Your task to perform on an android device: Open Sketchbook app and Share the current sketch with dbwscratch.test.id10@gmail.com via the Gmail app
Image 0: 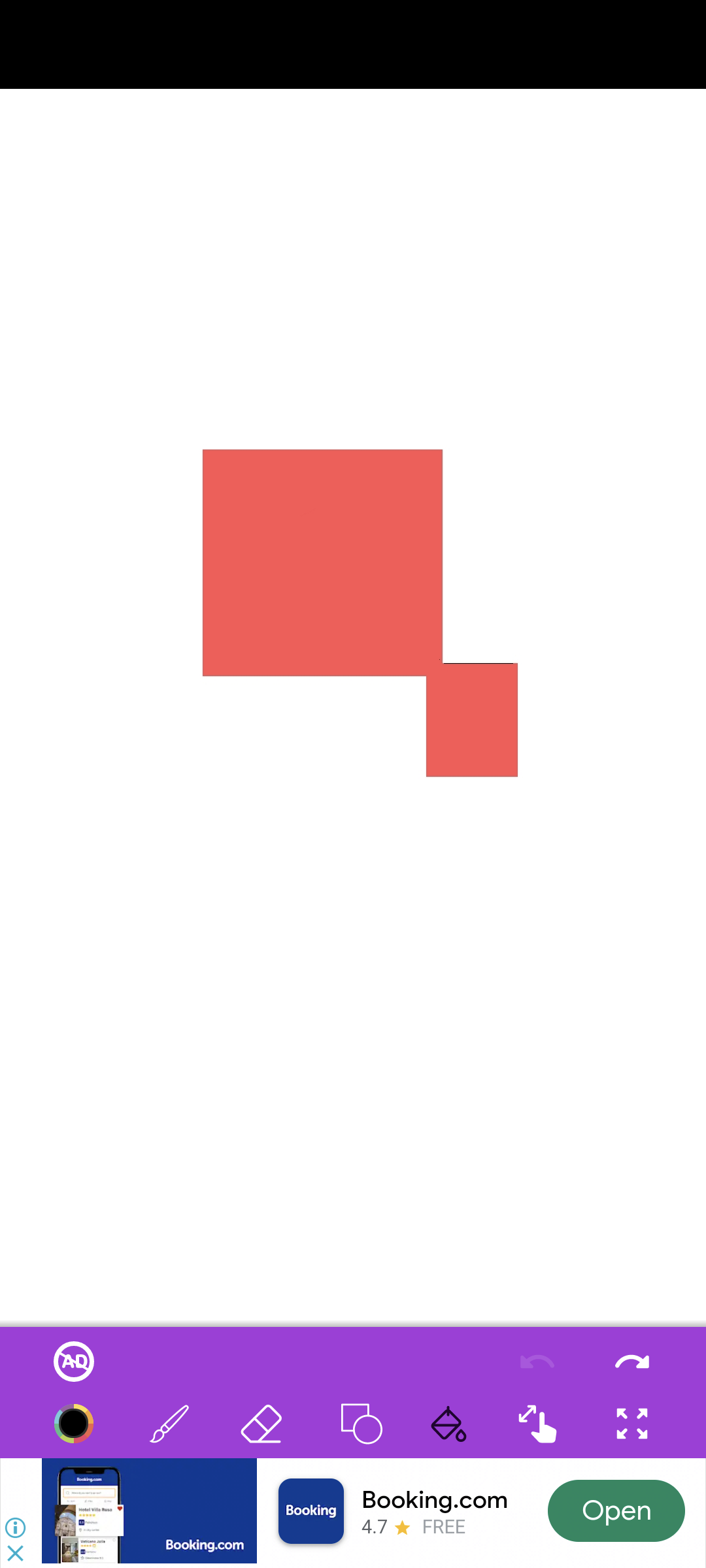
Open Sketchbook app
Step 0: open app "Sketchbook"
Image 1: 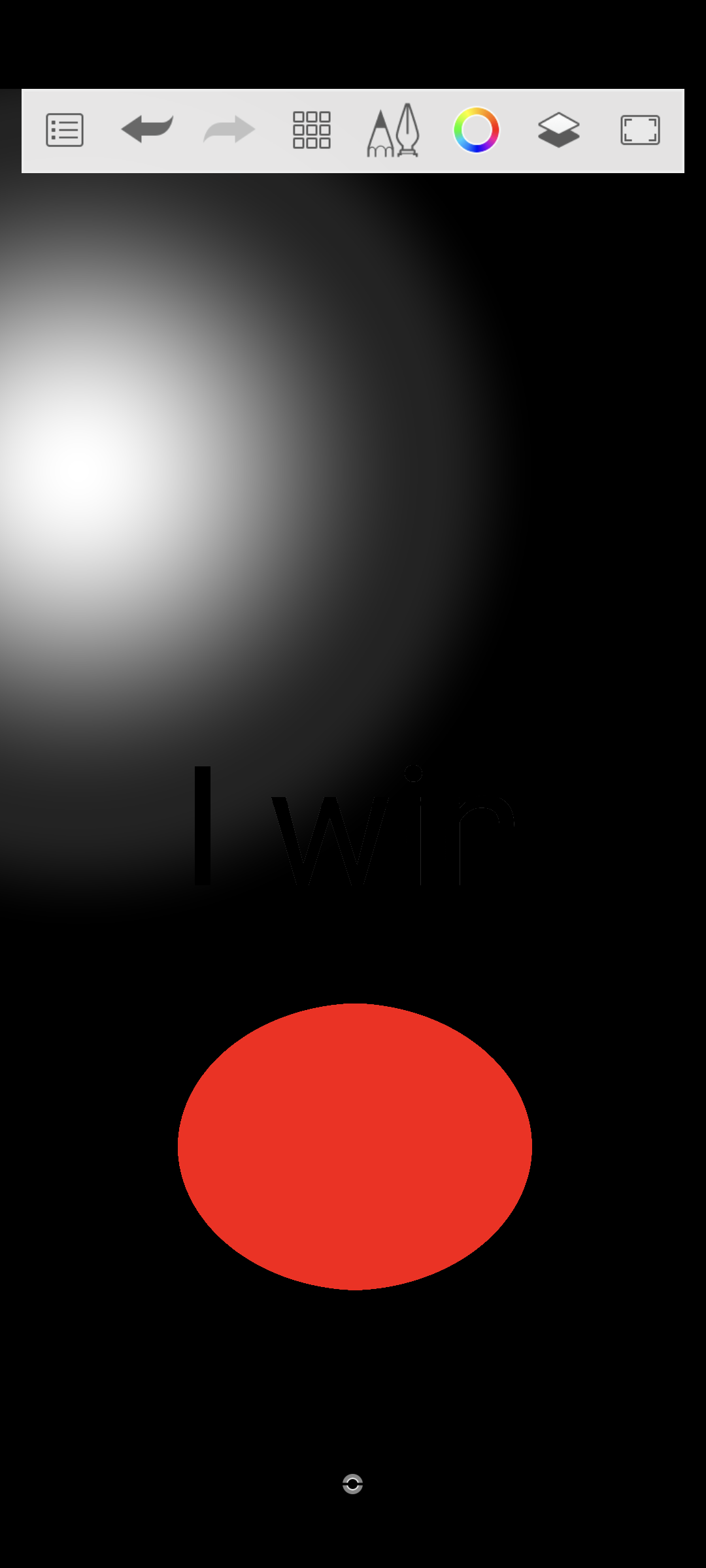
Click on the Menu icon at the top left corner of the screen
Step 1: click (61, 129)
Image 2: 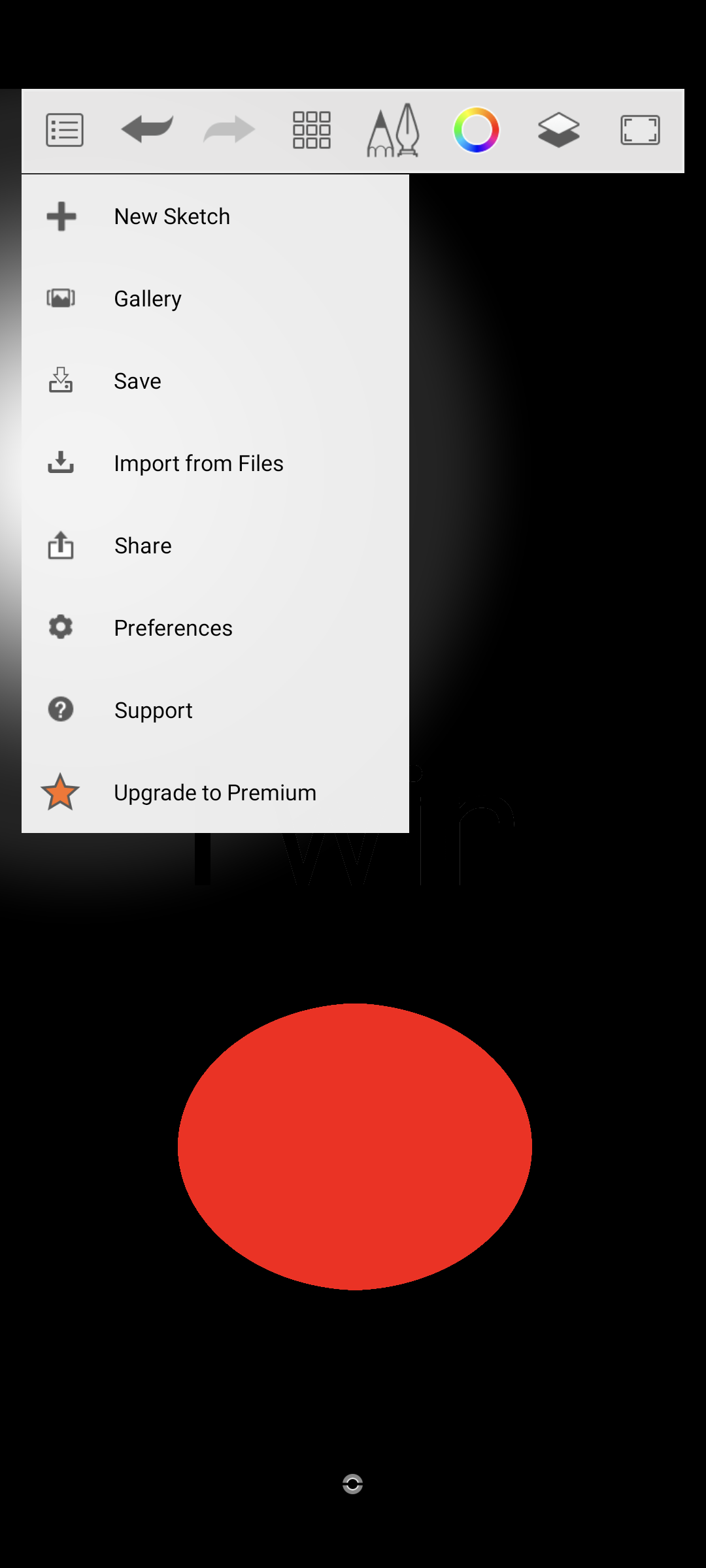
Click on the Share option
Step 2: click (143, 544)
Image 3: 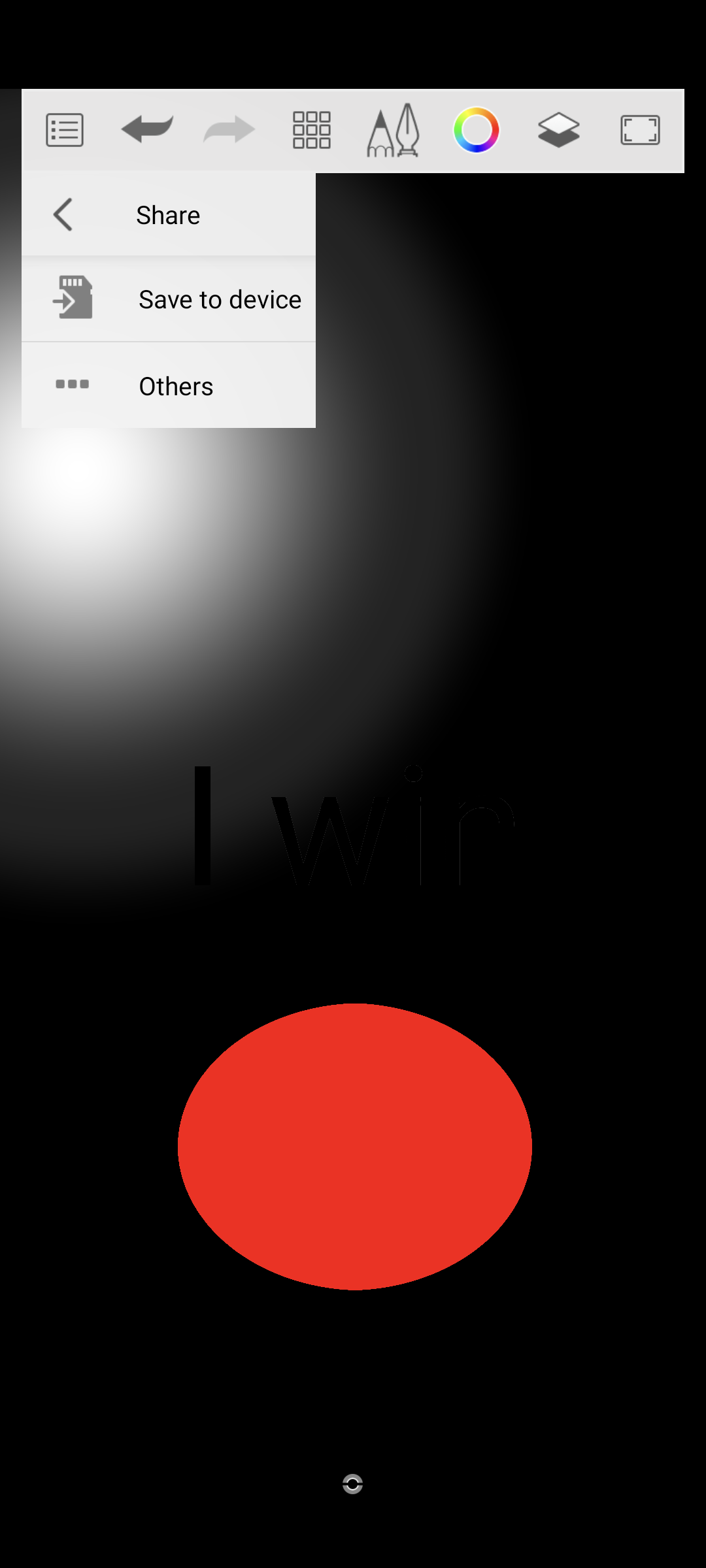
Go to the Others option
Step 3: click (176, 385)
Image 4: 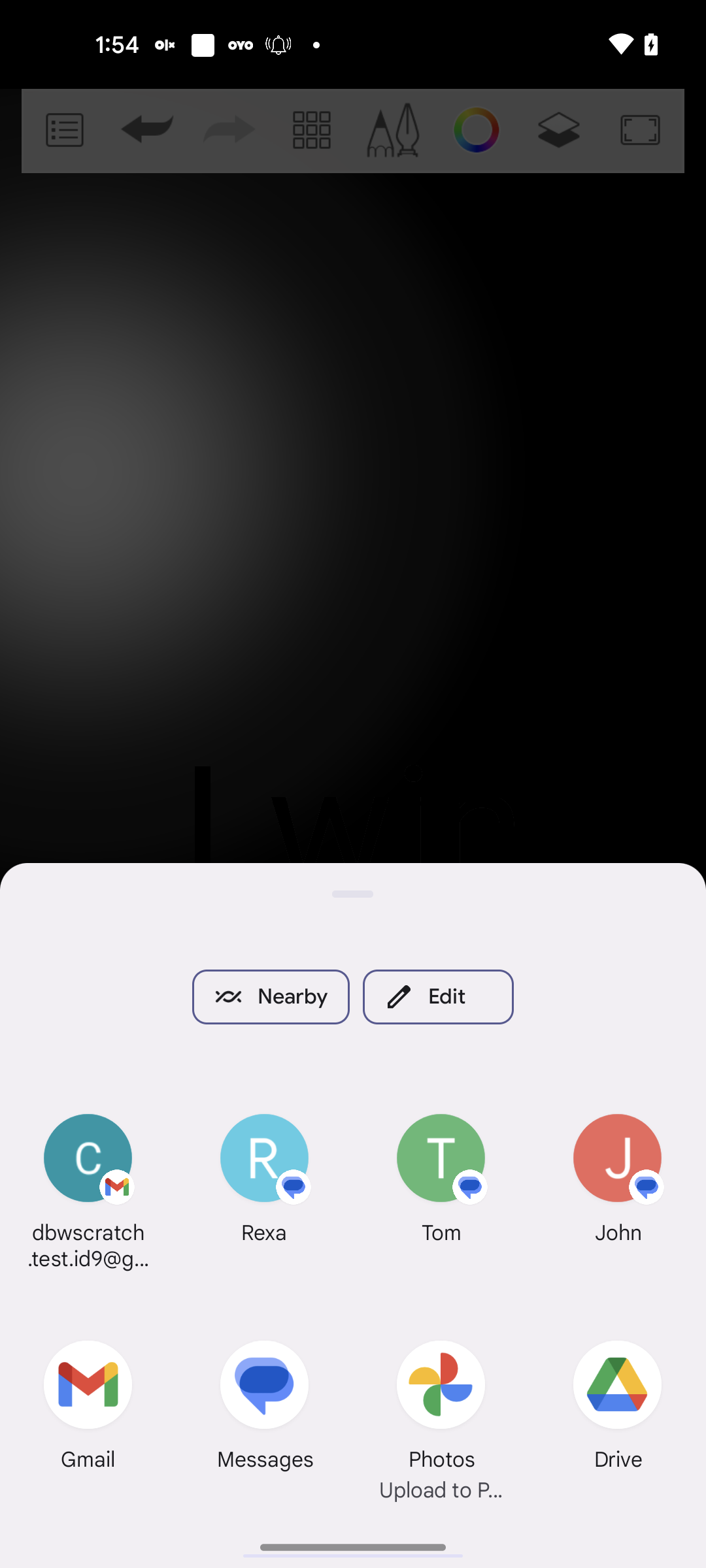
Select the Gmail app option
Step 4: click (83, 1395)
Image 5: 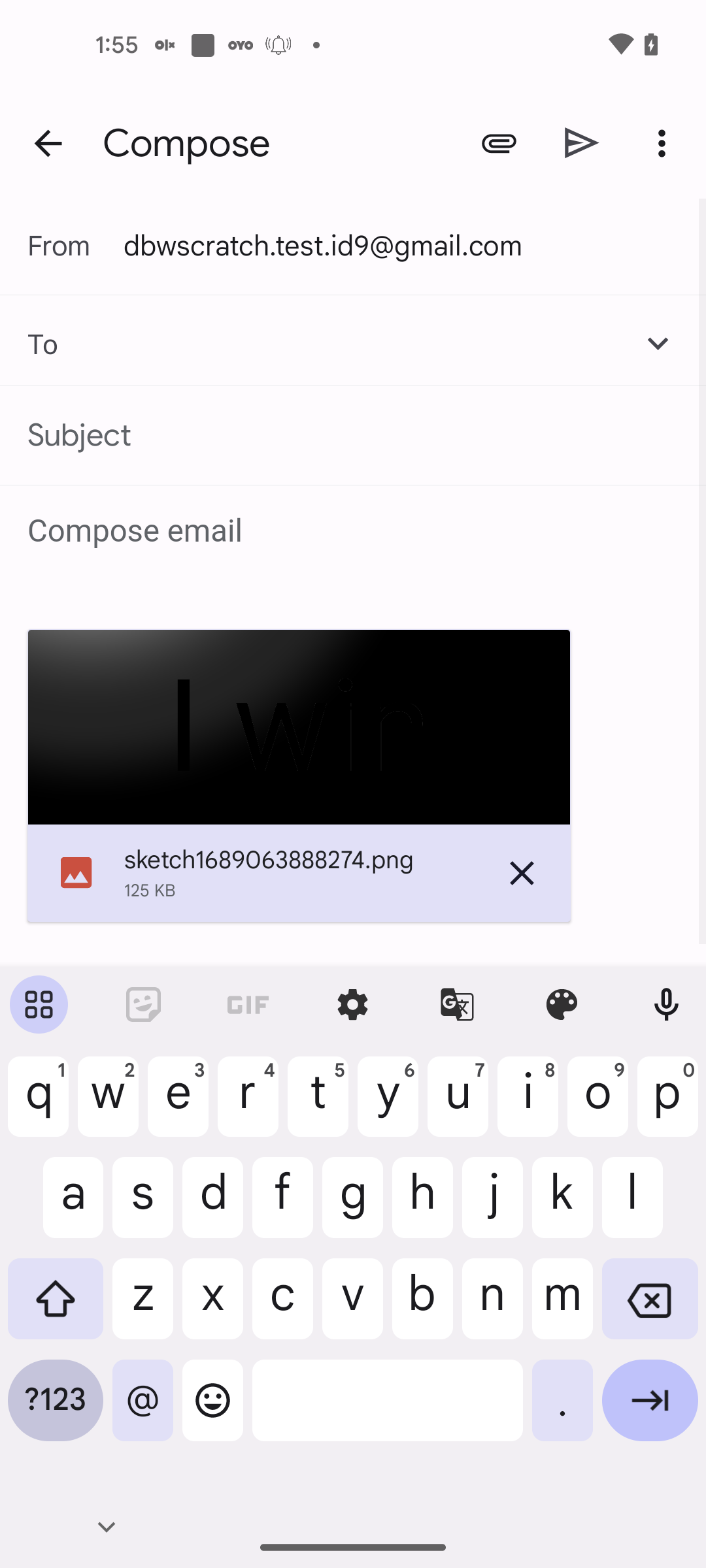
Enter the Email id dbwscratch.test.id10@gmail.com
Step 5: type "dbwscratch.test.id10@gmail.com"
Image 6: 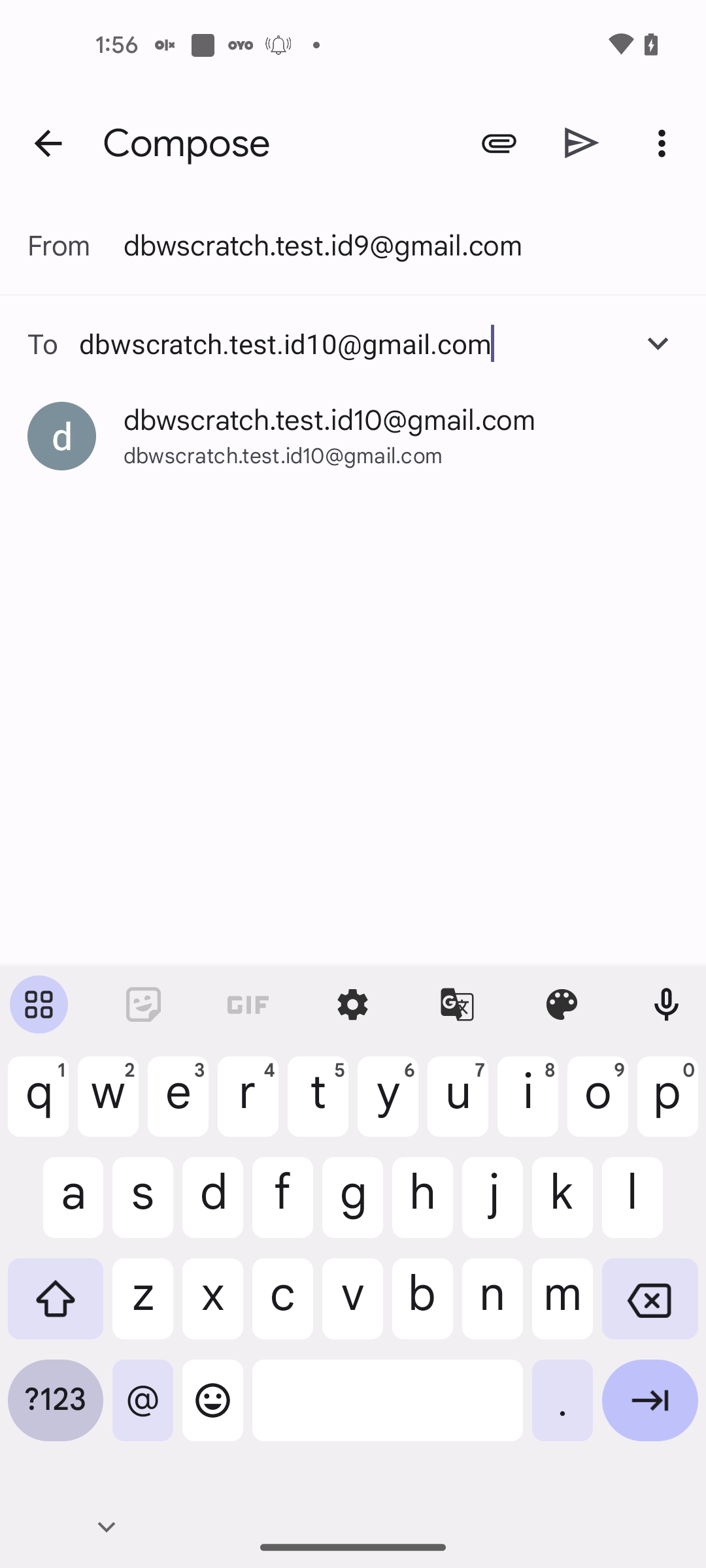
Click on the email id suggestion dbwscratch.test.id10@gmail.com
Step 6: click (329, 420)
Image 7: 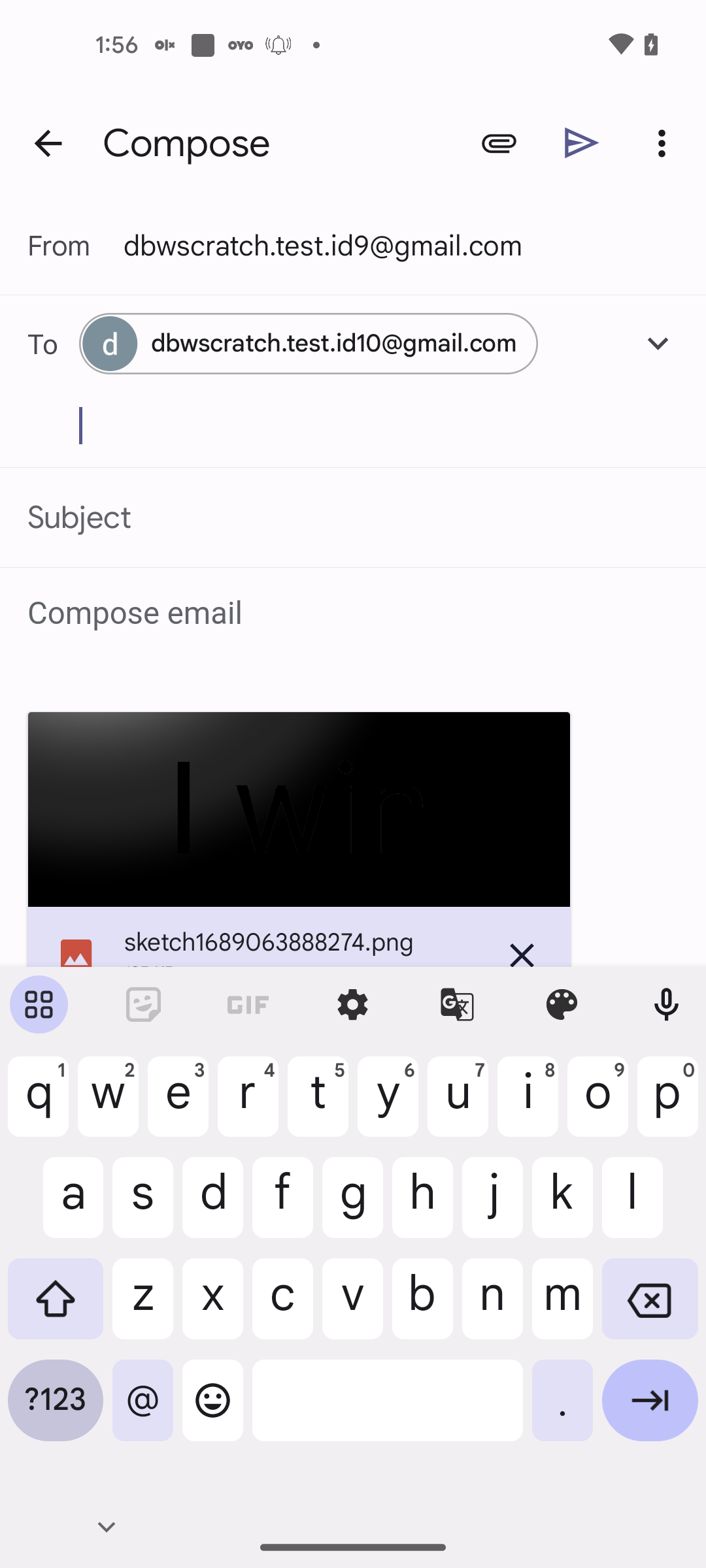
Click on the send icon at the top right corner of the screen
Step 7: click (582, 142)